Your task to perform on an android device: Open The Clock app and set the timer for 10 minutes.
Image 0: 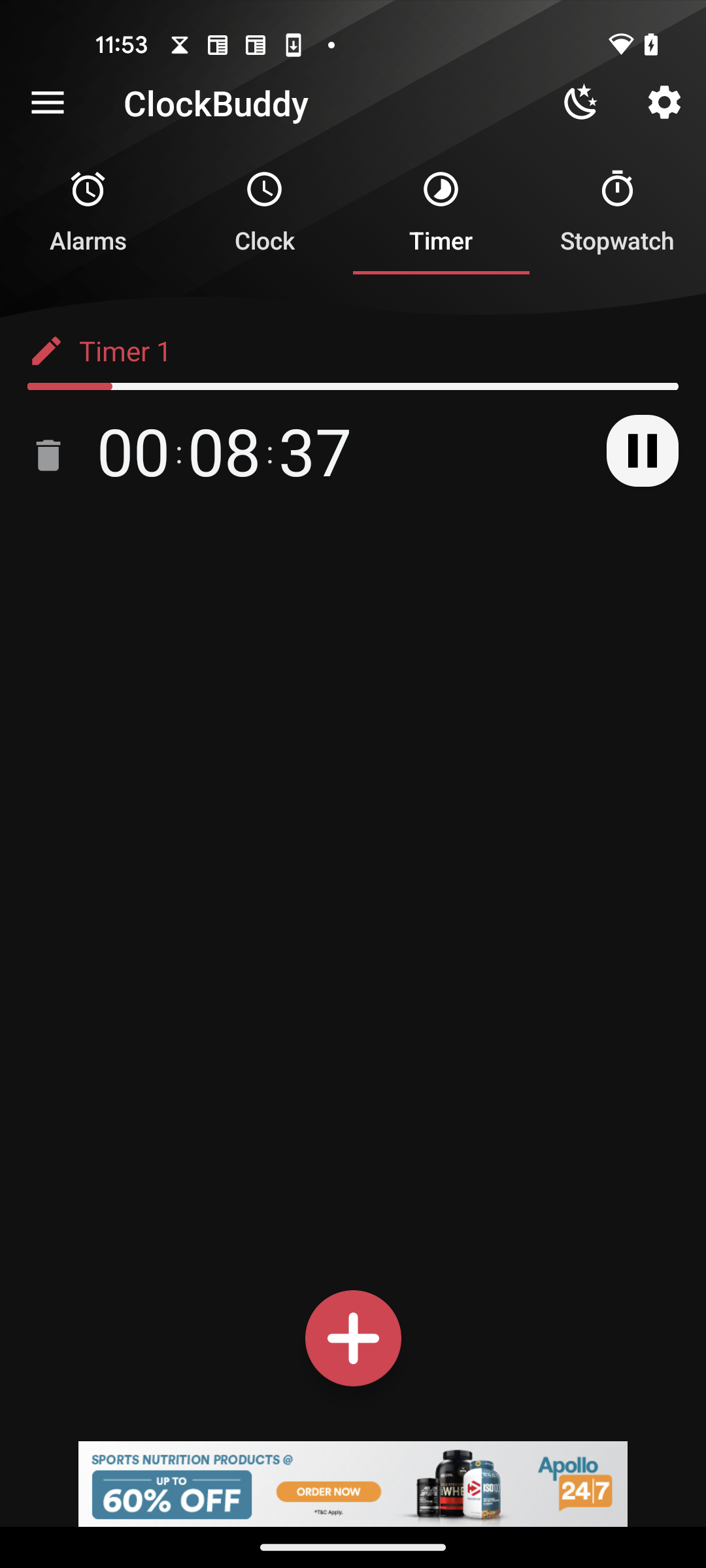
Open The Clock app
Step 0: open app "The Clock"
Image 1: 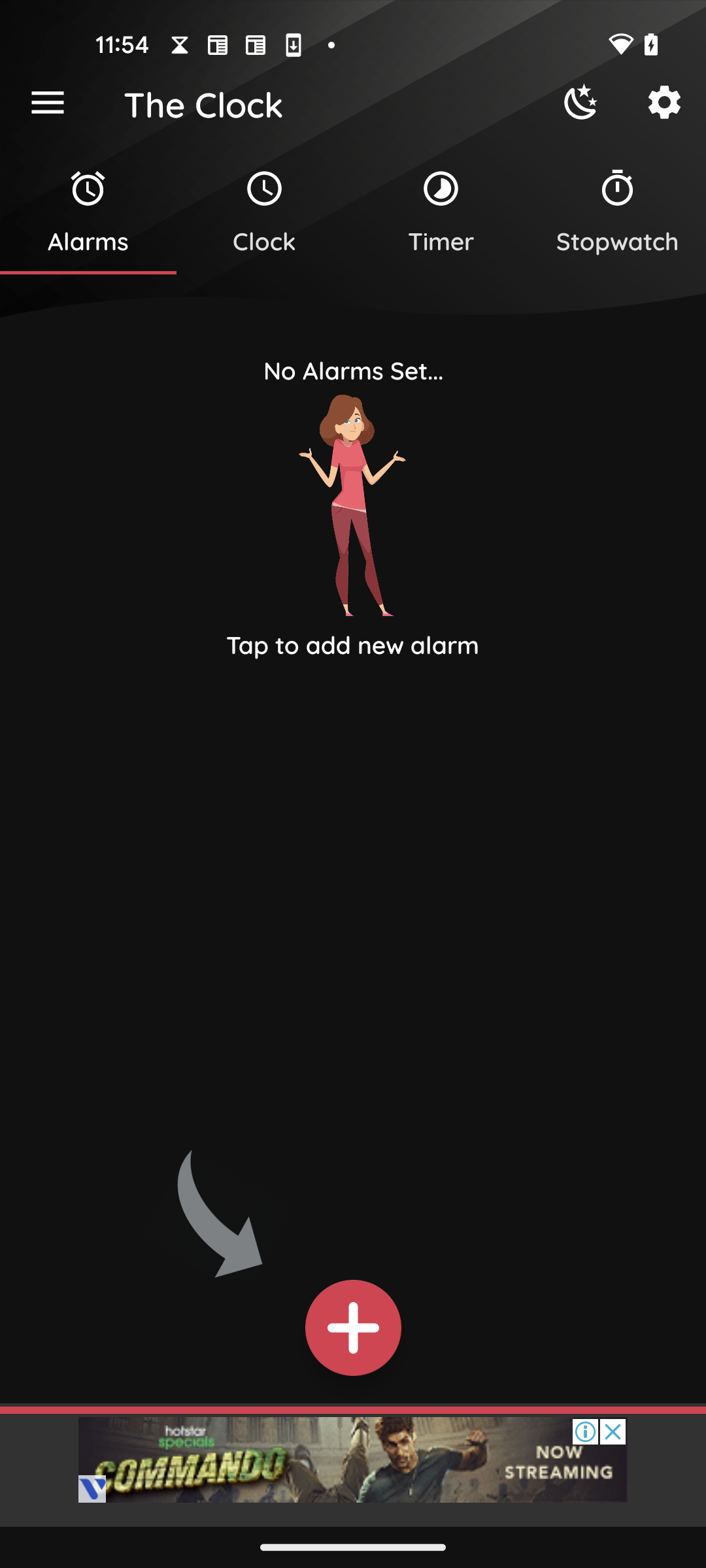
Go to the Timer section
Step 1: click (441, 212)
Image 2: 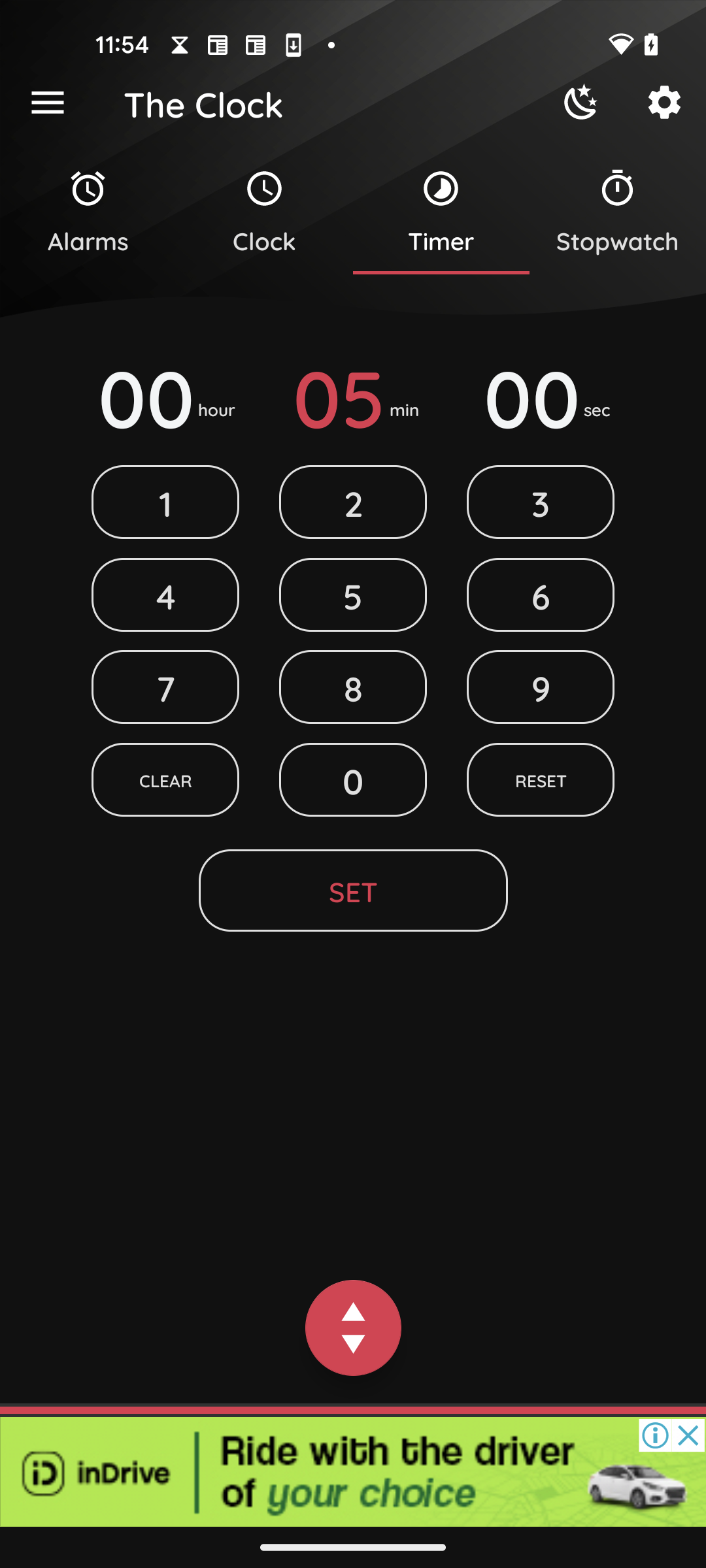
Click on the minute section
Step 2: click (339, 393)
Image 3: 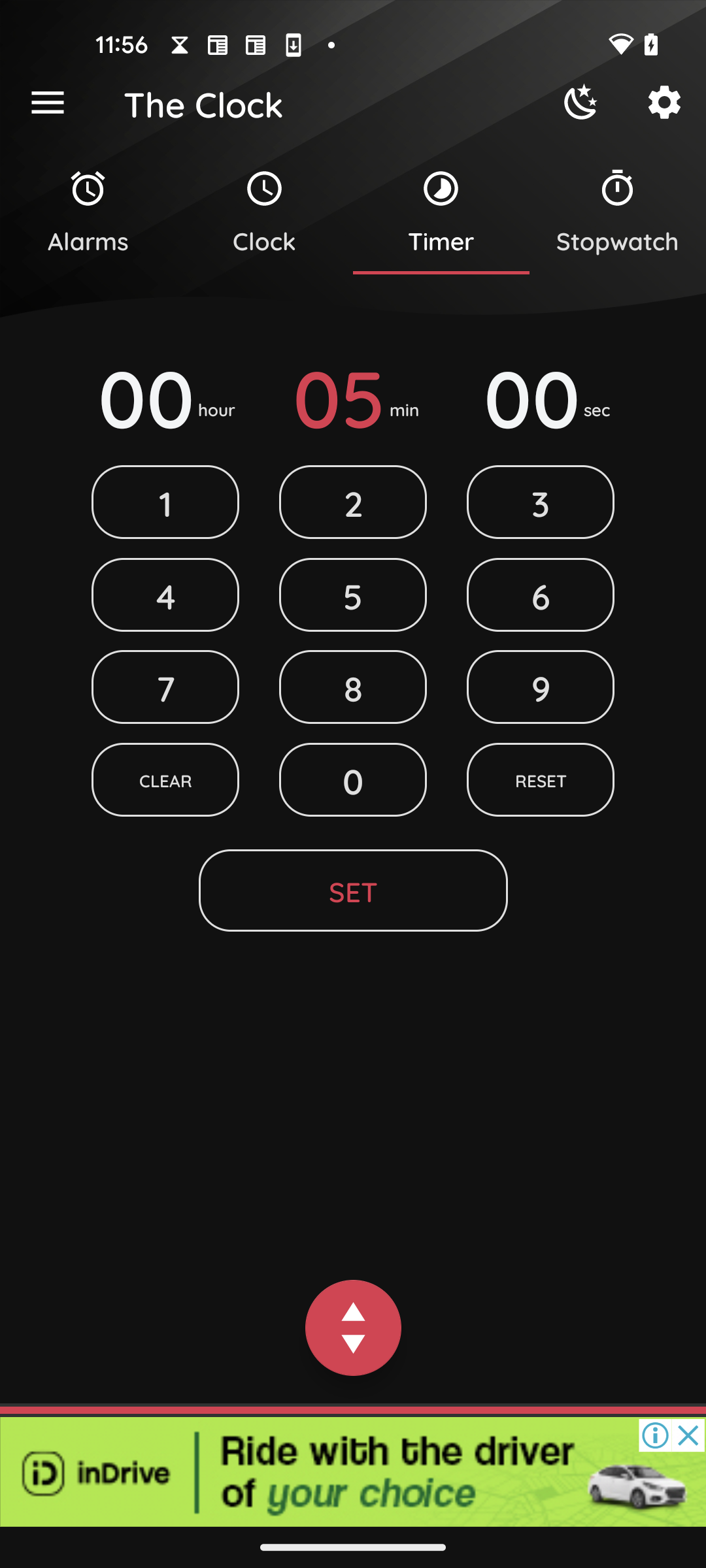
Set the timer to 10 Minutes
Step 3: click (170, 509)
Image 4: 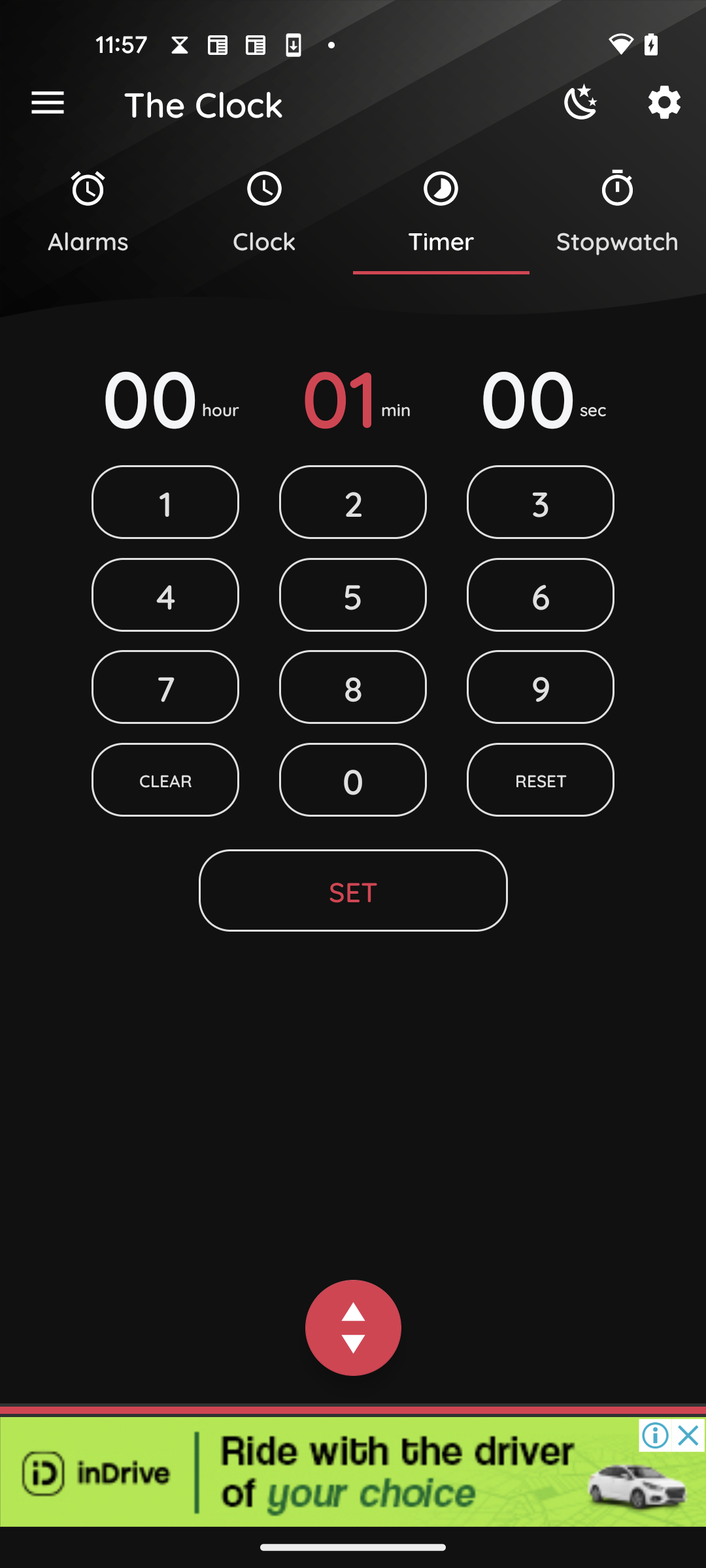
Set the timer to 10 Minutes
Step 4: click (353, 779)
Image 5: 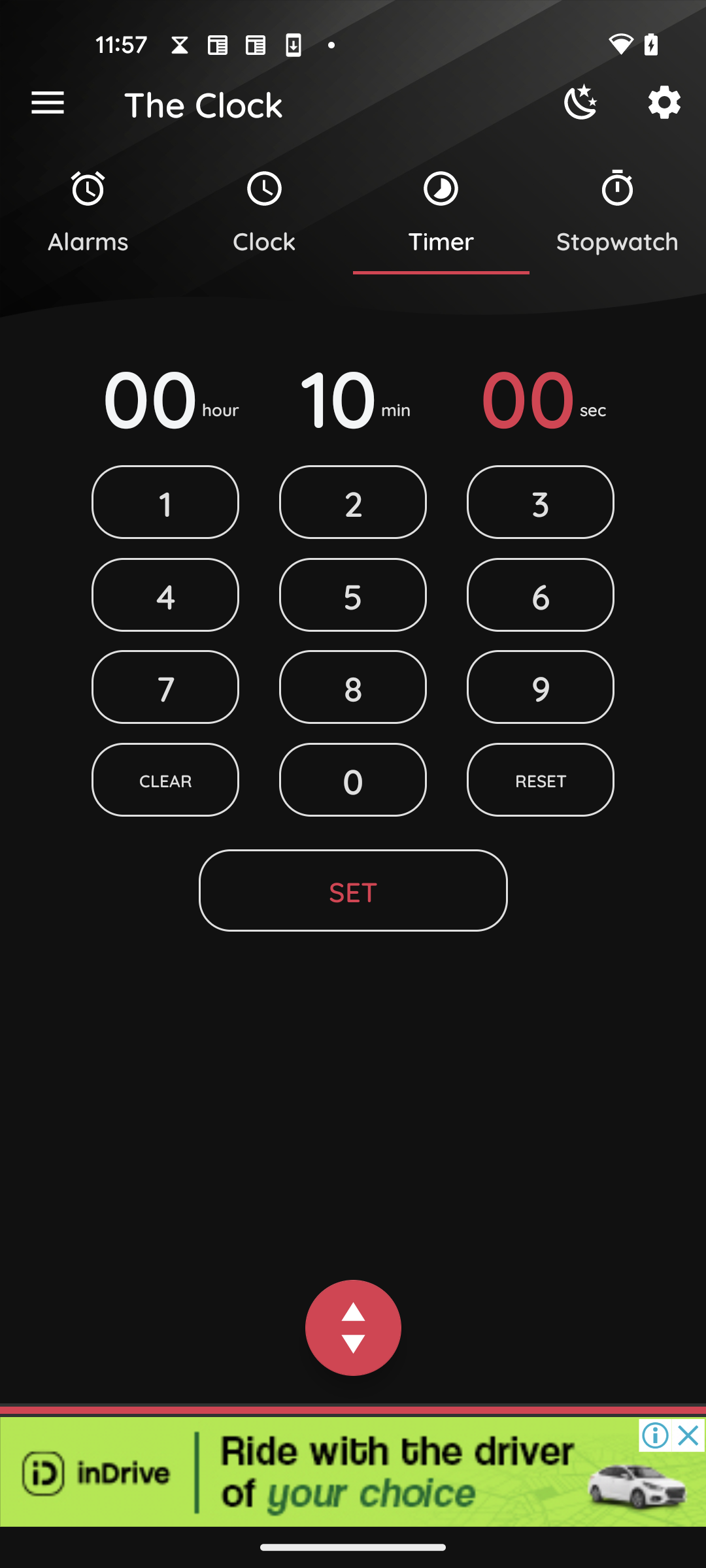
Click on the SET button
Step 5: click (353, 890)
Image 6: 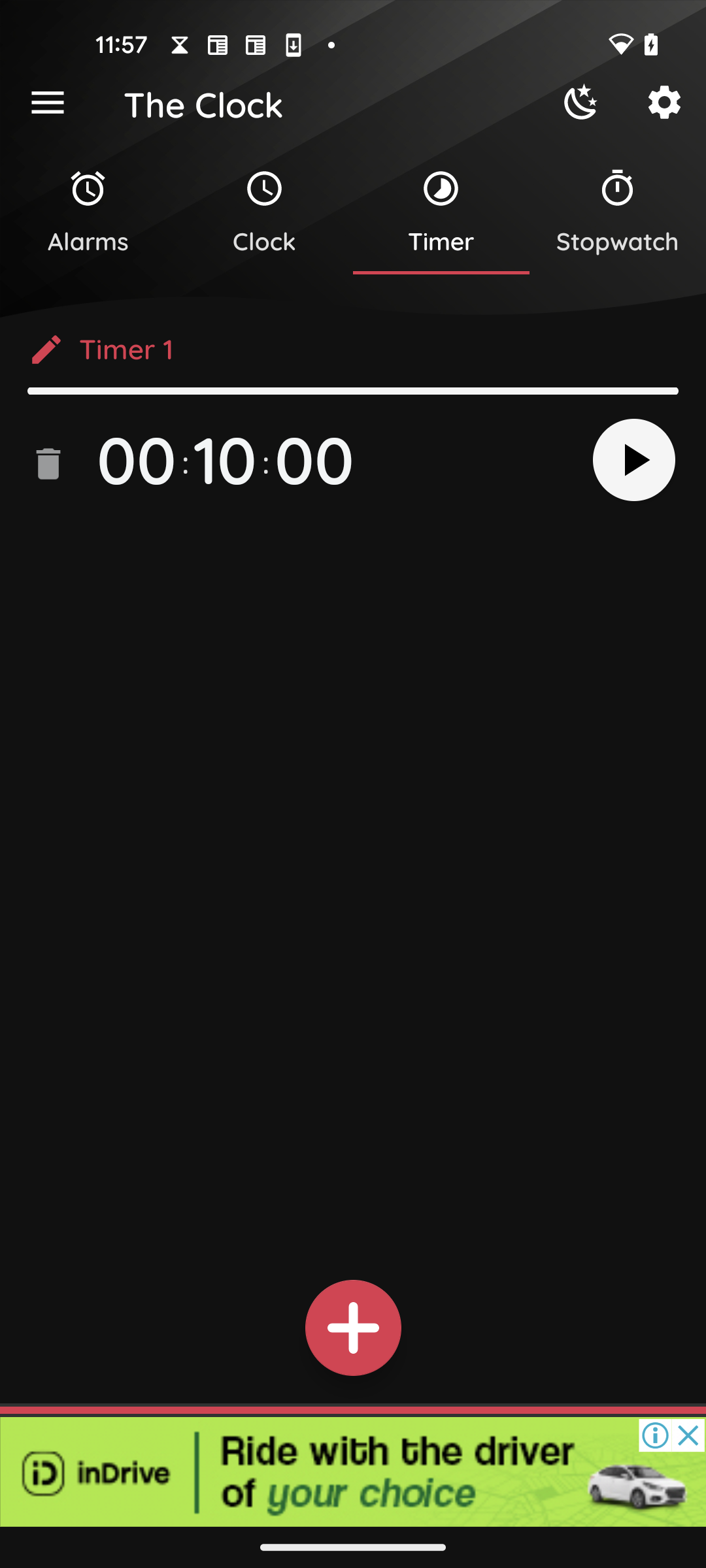
Click on the start button
Step 6: click (636, 461)